Your task to perform on an android device: I want to set an alarm at 6:00 PM for every weekday on the clock app for the gym so that I don't miss my workout.
Image 0: 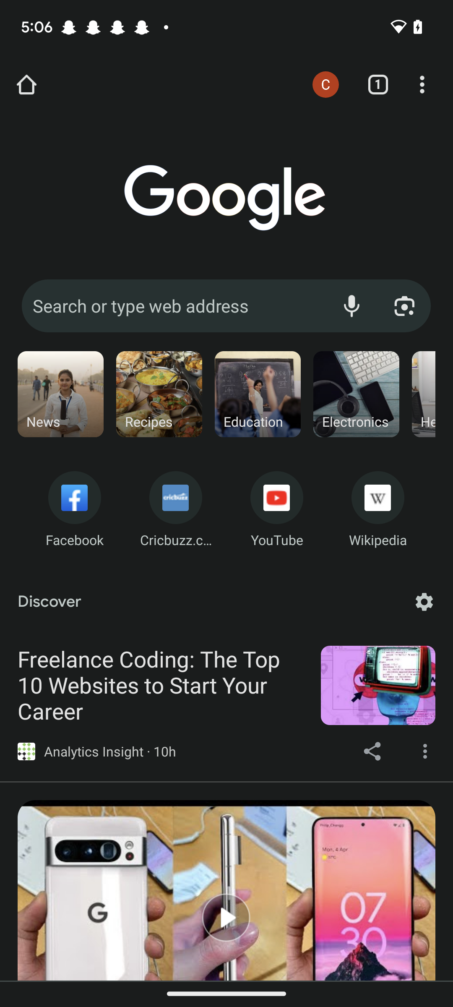
Open the Clock app
Step 0: open app "Clock"
Image 1: 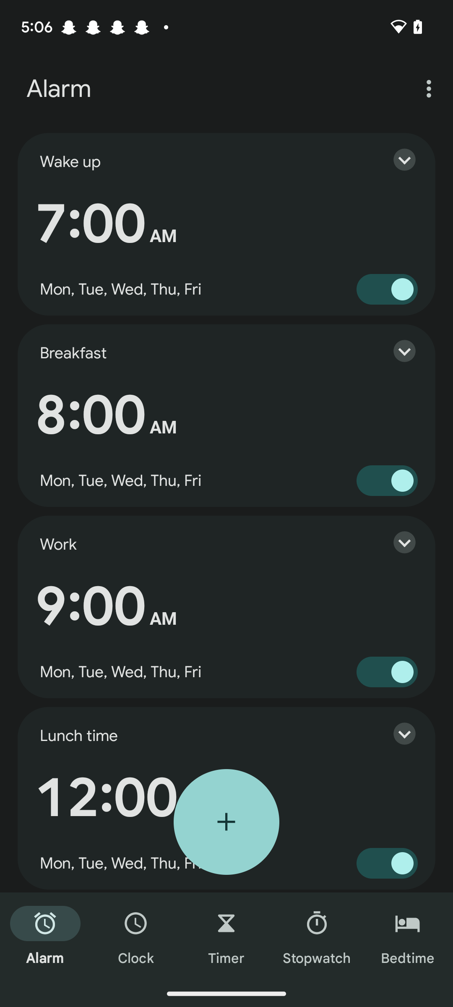
Click on the + icon at the bottom of the screen
Step 1: click (226, 822)
Image 2: 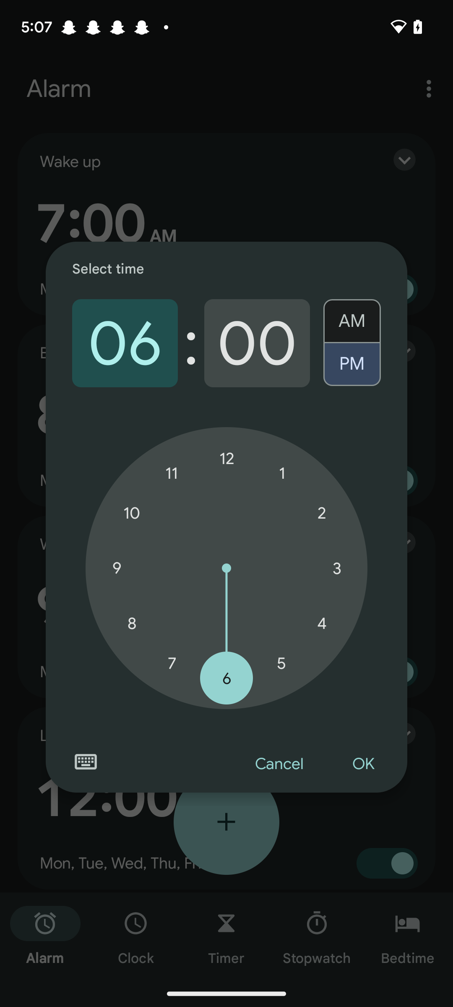
Click on the OK button
Step 2: click (363, 764)
Image 3: 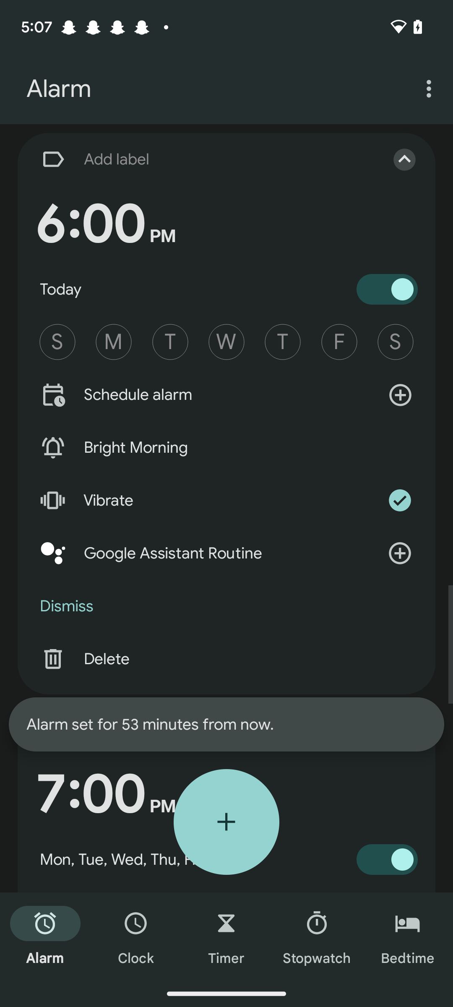
Click on the add label text box
Step 3: click (204, 159)
Image 4: 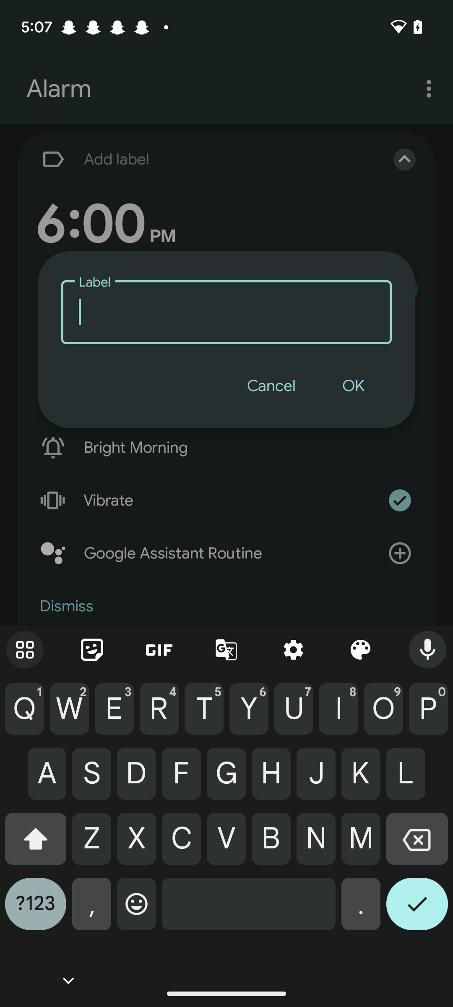
Enter the label name as GYM TIME
Step 4: type "GYM TIME"
Image 5: 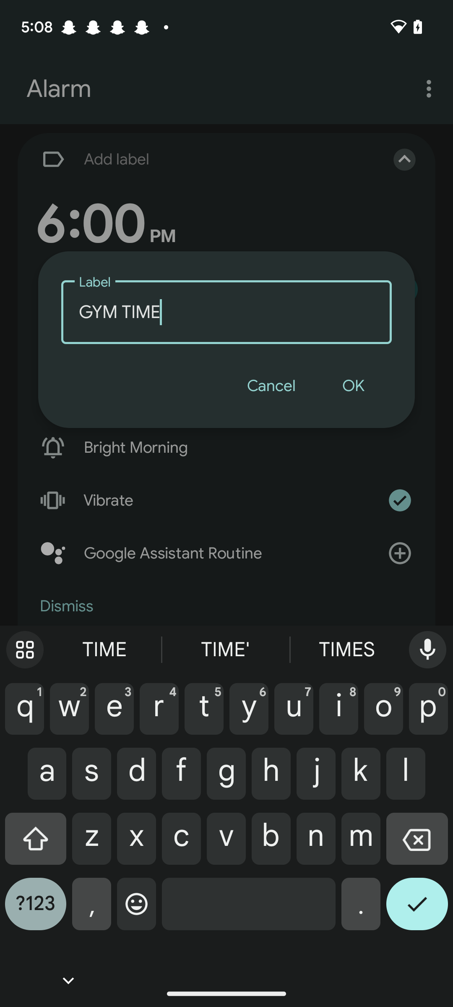
Click on the OK button
Step 5: click (353, 386)
Image 6: 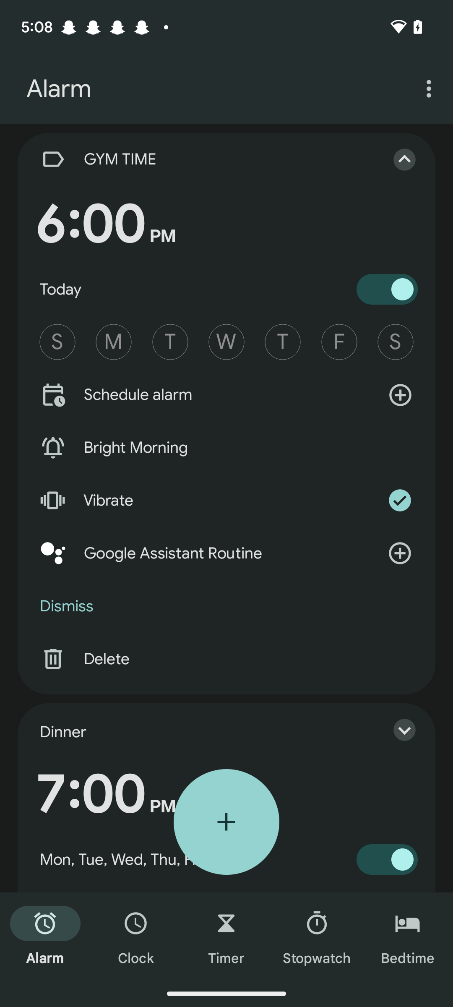
Select all the weekdays
Step 6: click (114, 342)
Image 7: 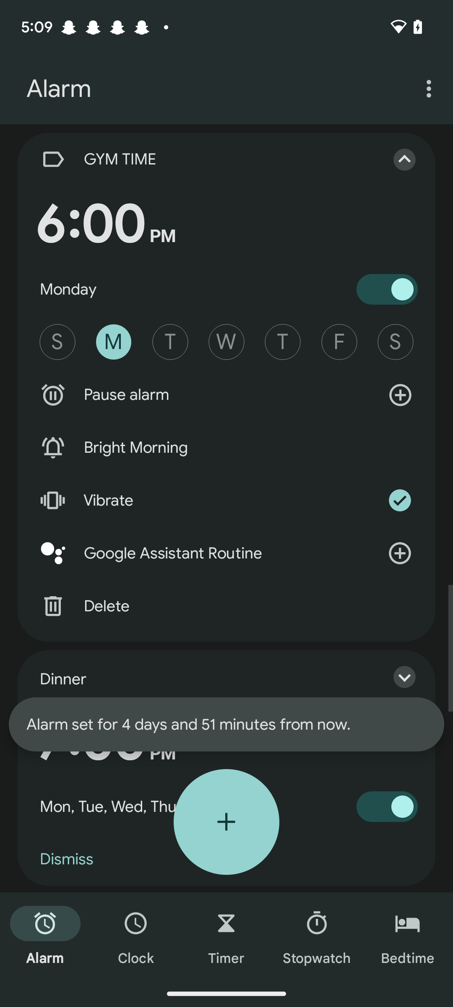
Select all the weekdays
Step 7: click (170, 342)
Image 8: 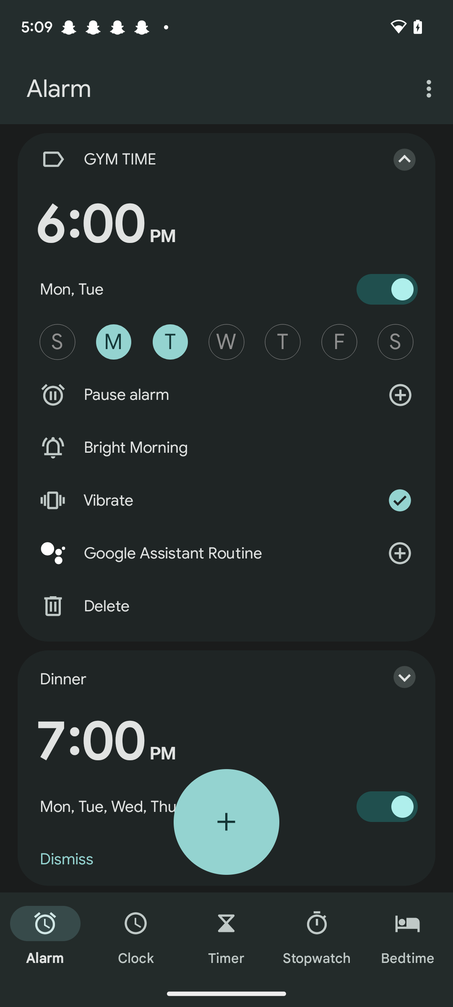
Select all the weekdays
Step 8: click (226, 342)
Image 10: 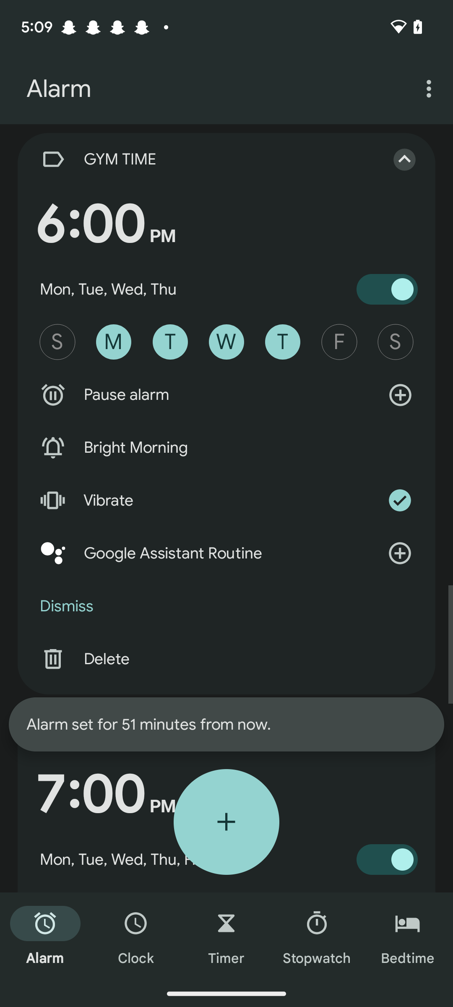
Select all the weekdays
Step 10: click (339, 342)